Your task to perform on an android device: Share the song "Oye Como Va" by Tito Puente with my friend Natalie Larson on her gmail id, natalie.larson1998@gmail.com.
Image 0: 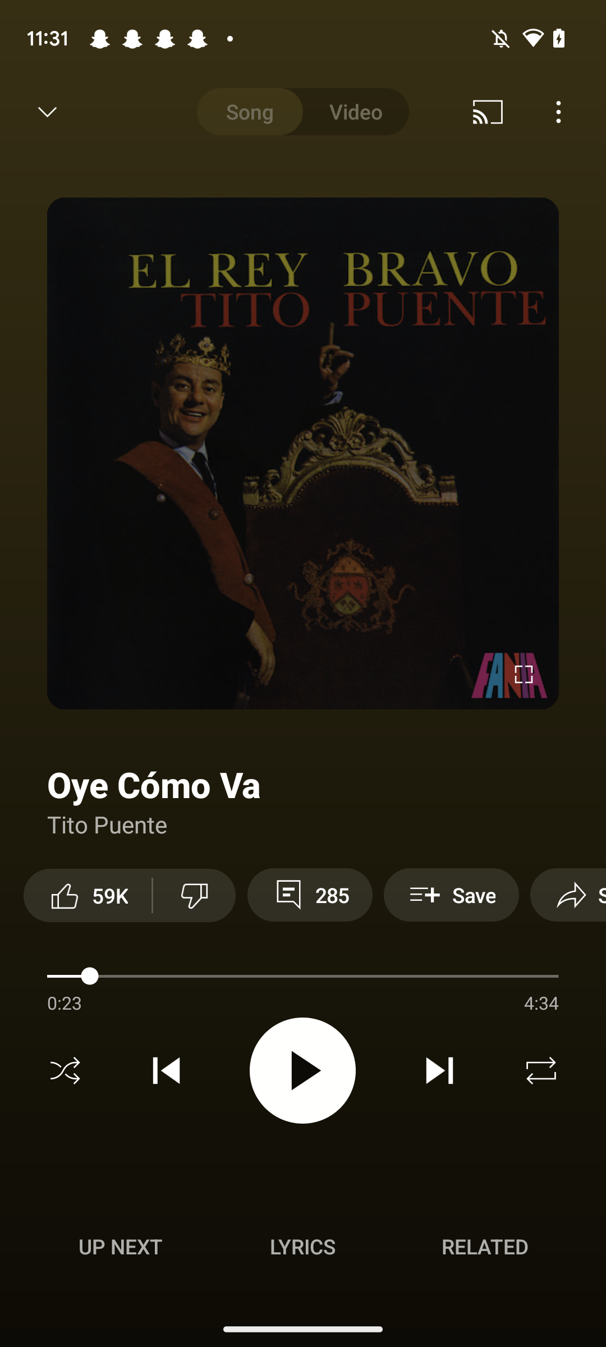
"Click on the three dots at the top right corner of the screen
Step 0: click (558, 112)
Image 1: 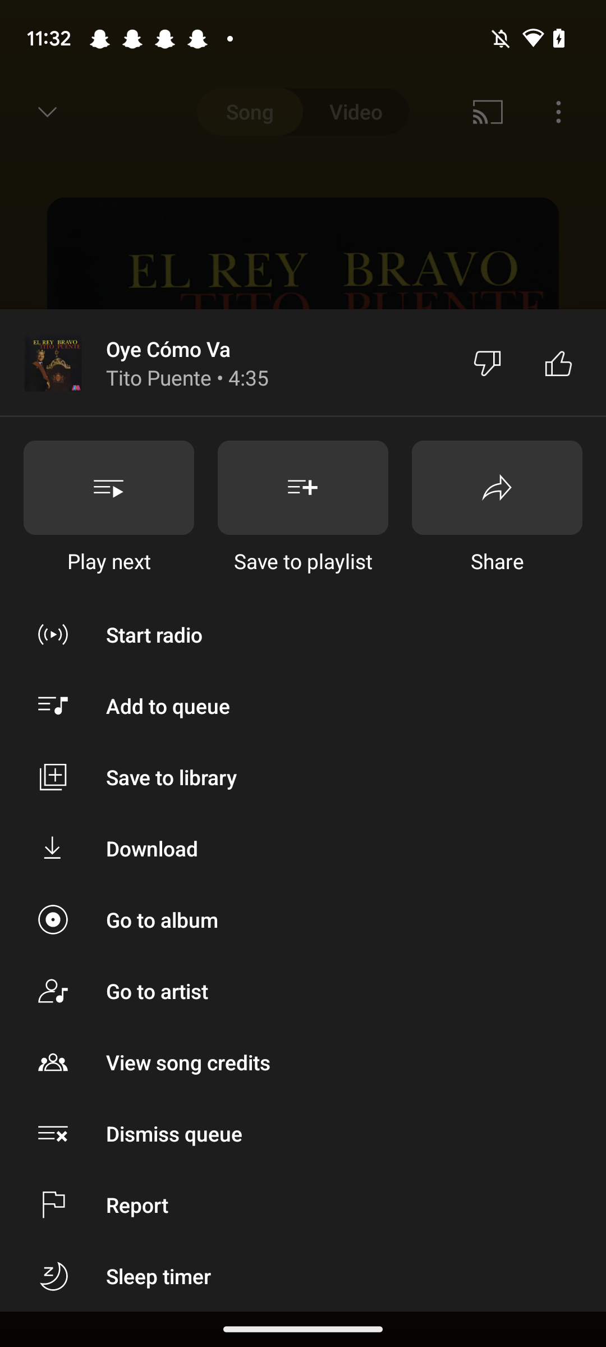
Click on the Share button.
Step 1: click (497, 487)
Image 2: 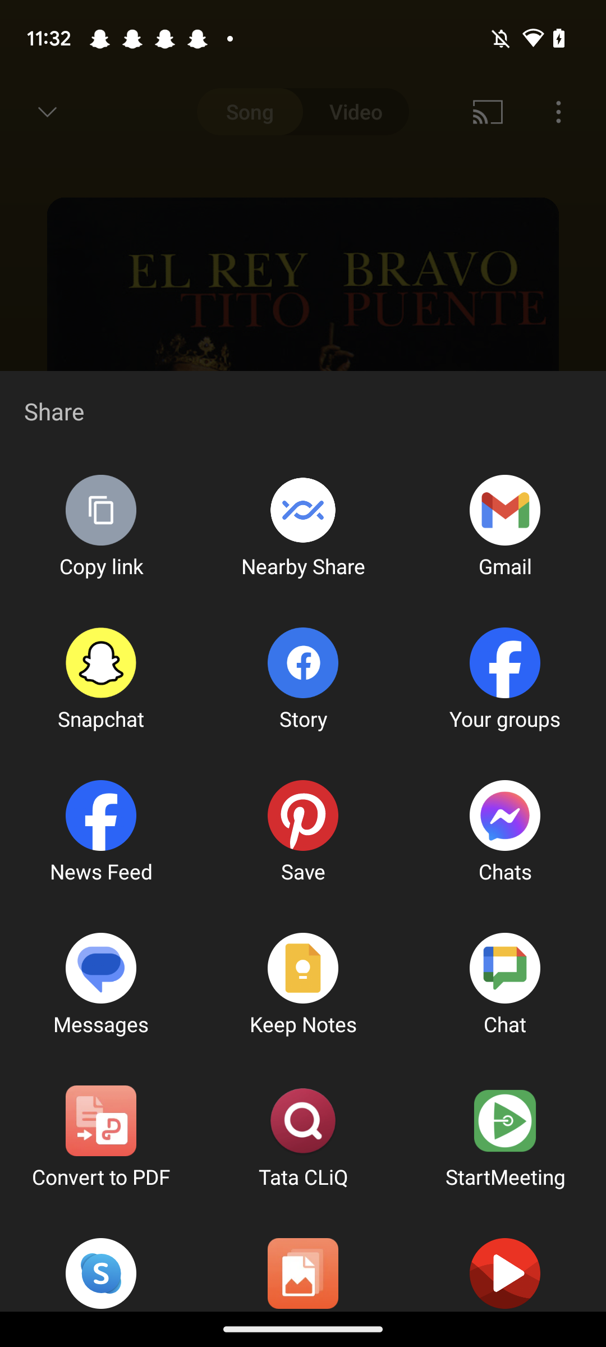
Click on the Gmail tab in the first row.
Step 2: click (504, 510)
Image 3: 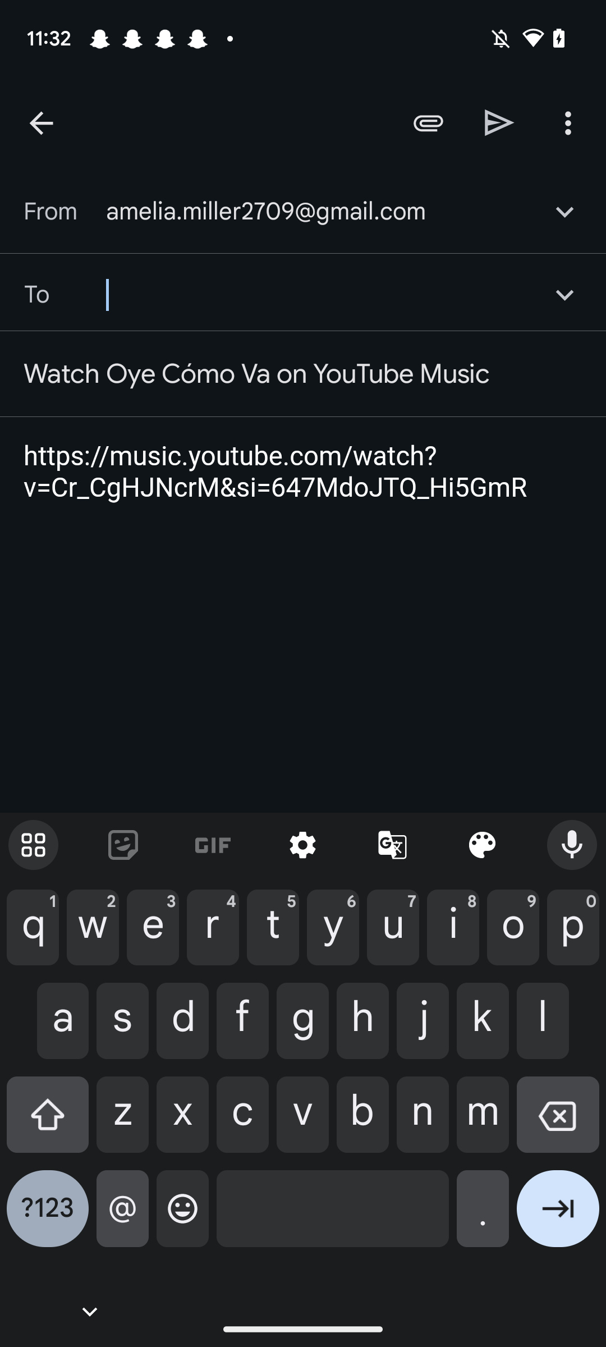
Type id-natalie.larson1998@gmail.com in the input box.
Step 3: type "natalie.larson1998@gmail.com"
Image 4: 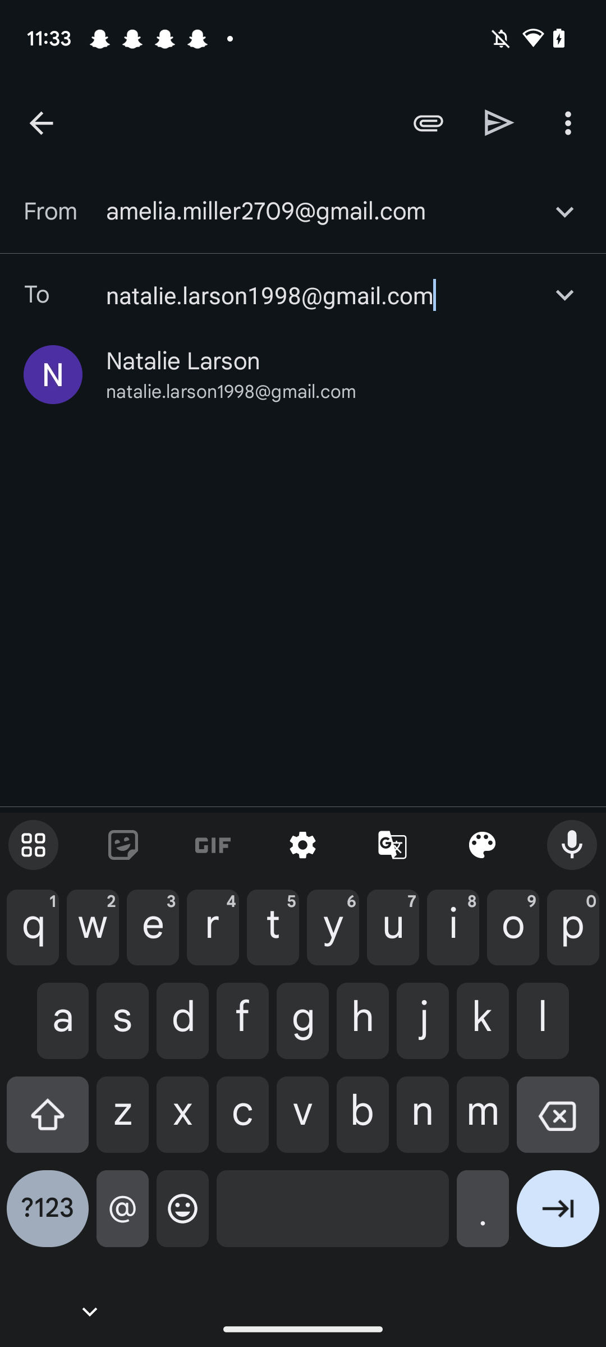
Click on the send icon at the top.
Step 4: click (499, 122)